Your task to perform on an android device: I want to go to the cart and view Bayara Almonds Jumbo 200g.
Image 0: 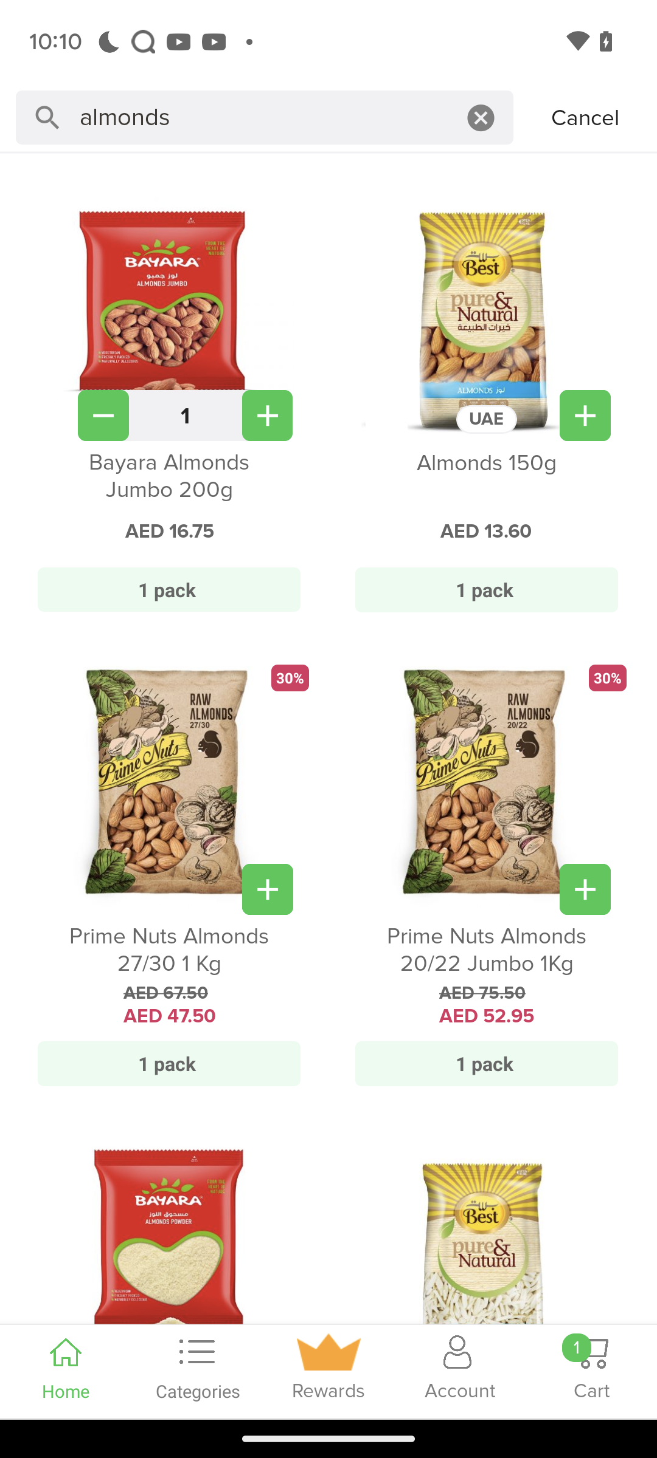
Click on the cart at the bottom right of the screen
Step 0: click (591, 1363)